Your task to perform on an android device:  open the QUIP app and Create a document with the text "My favorite Laptop are keyboard, mouse, screen in docs
Image 0: 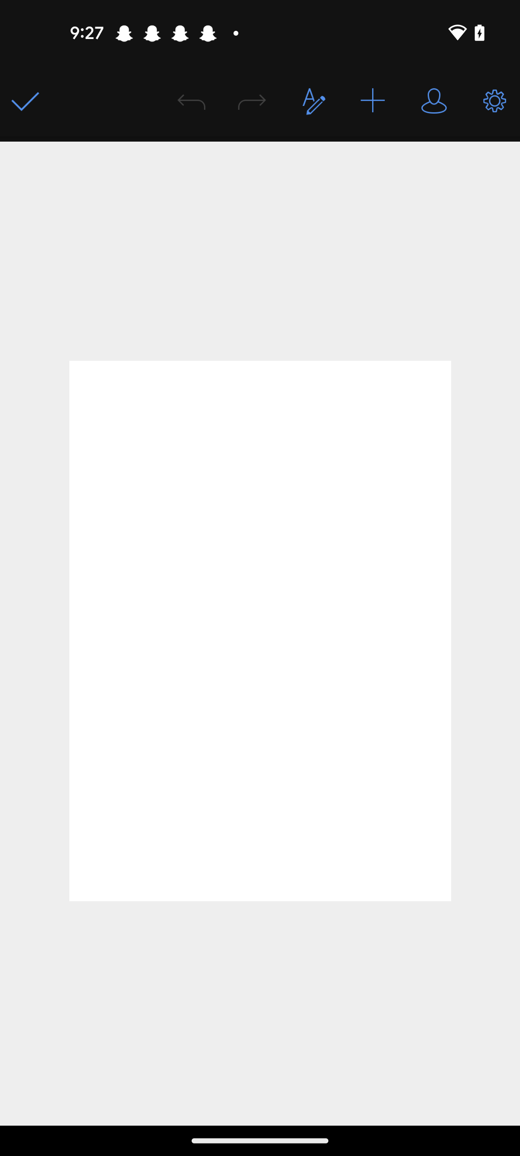
open the Quip app
Step 0: open app "Quip"
Image 1: 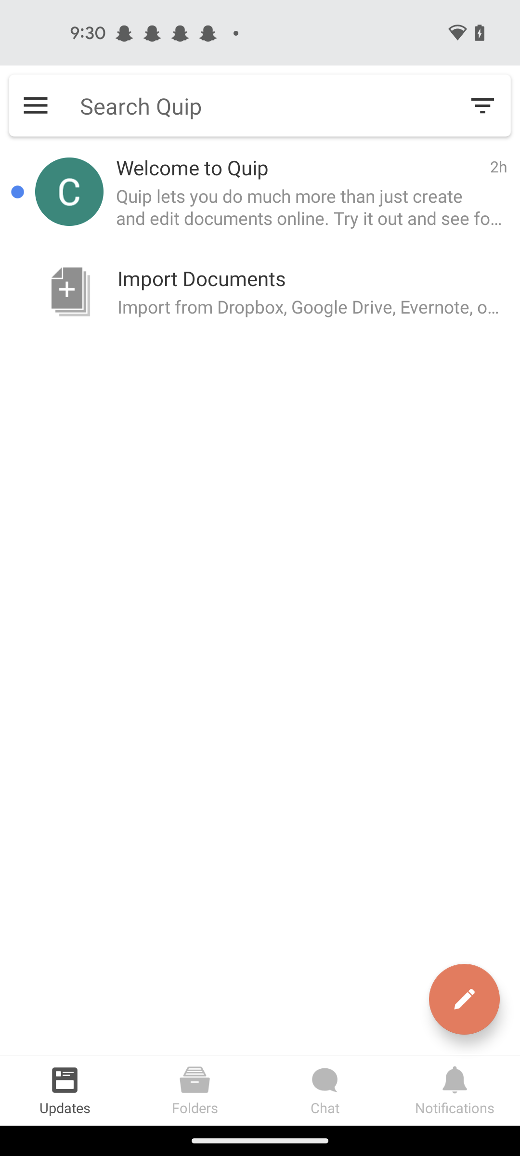
Click on the Edit icon at the right corner of the screen 
Step 1: click (464, 999)
Image 2: 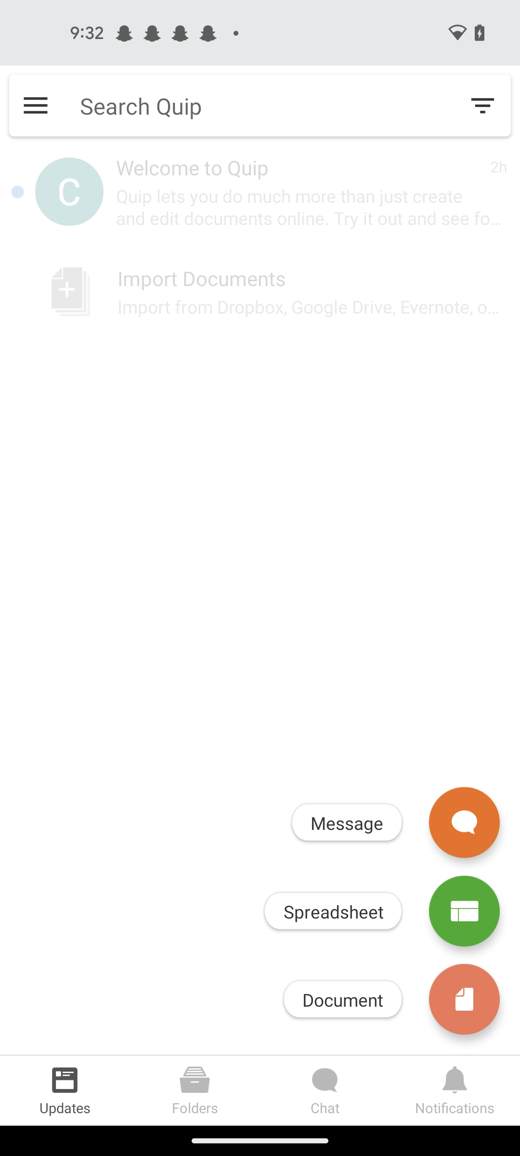
Click on the Document icon 
Step 2: click (343, 998)
Image 3: 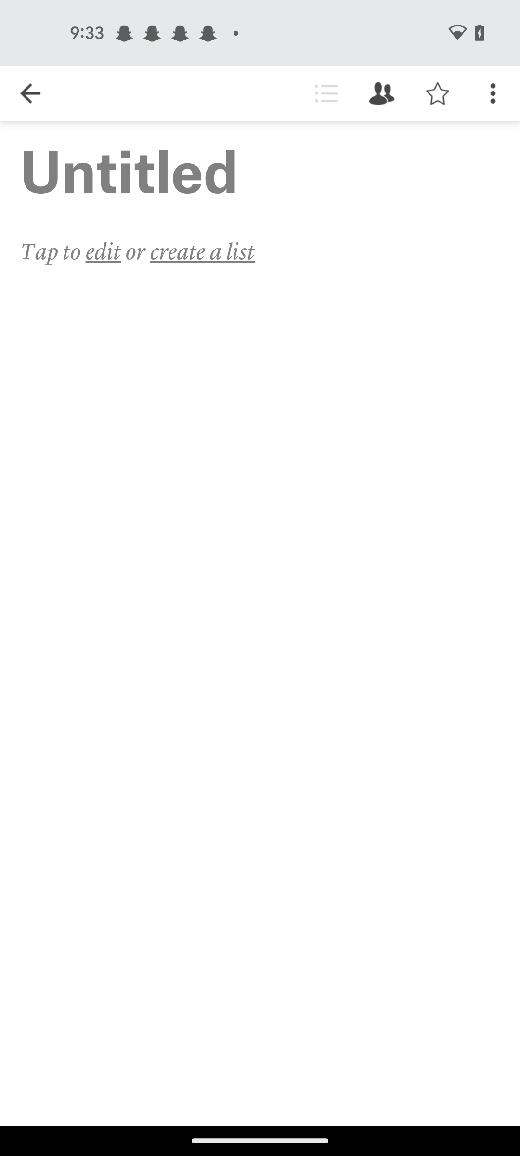
Click on the text bar 
Step 3: click (261, 596)
Image 4: 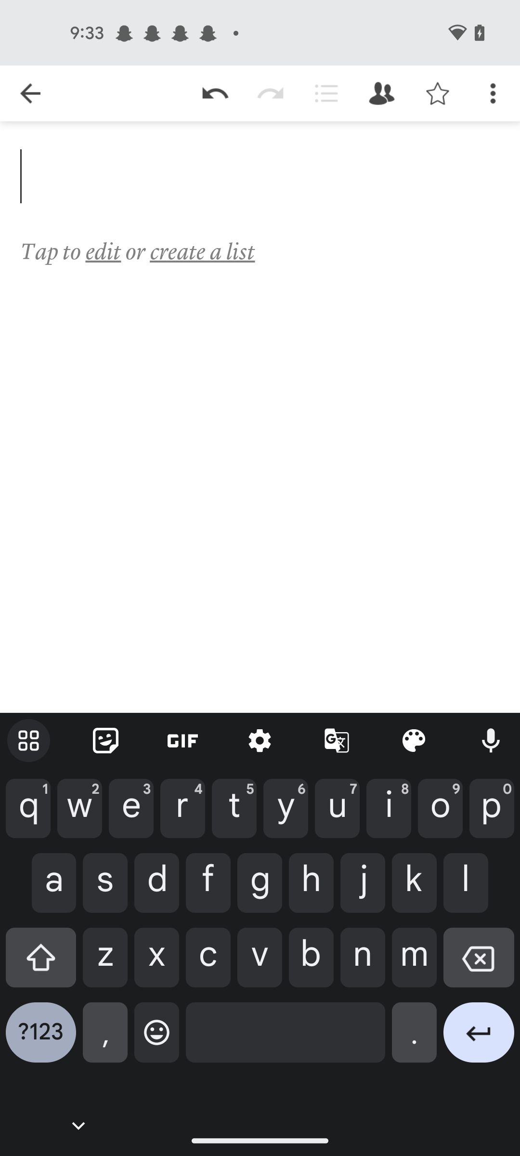
Click on the text bar 
Step 4: wait
Image 5: 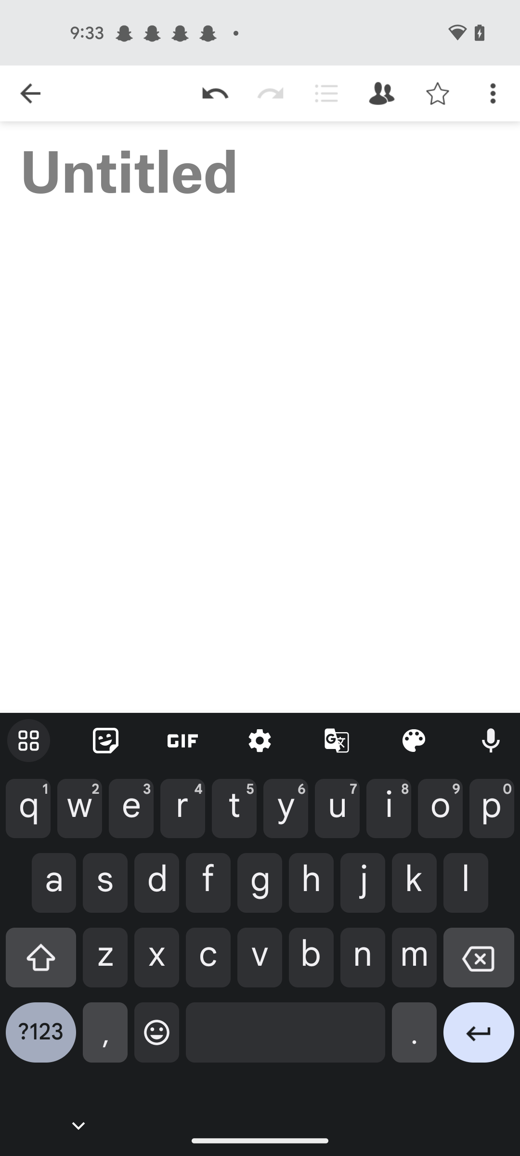
Enter a text as My favorite Laptop are keyboard, mouse, screen
Step 5: type "My favorite Laptop are keyboard, mouse, screen"
Image 6: 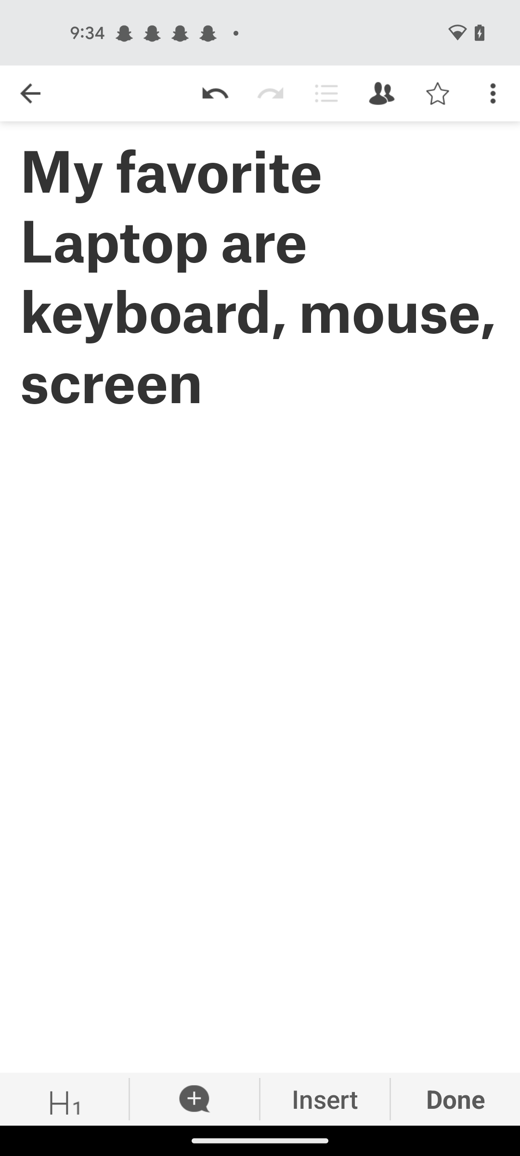
Enter a text as My favorite Laptop are keyboard, mouse, screen
Step 6: wait
Image 7: 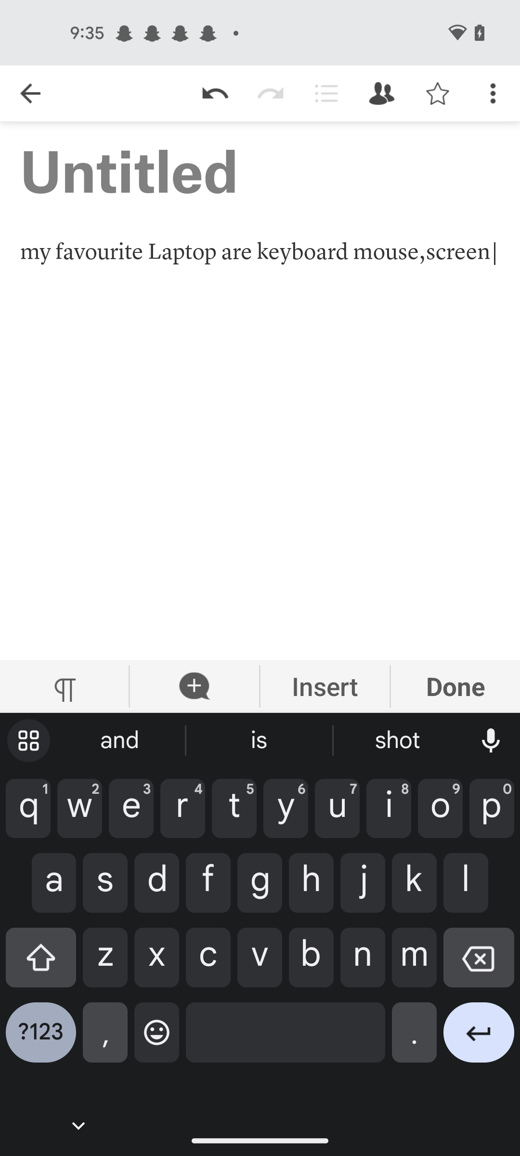
Click on the Done button 
Step 7: click (455, 686)